Your task to perform on an android device:  Repeat Reading  reminder every day
Image 0: 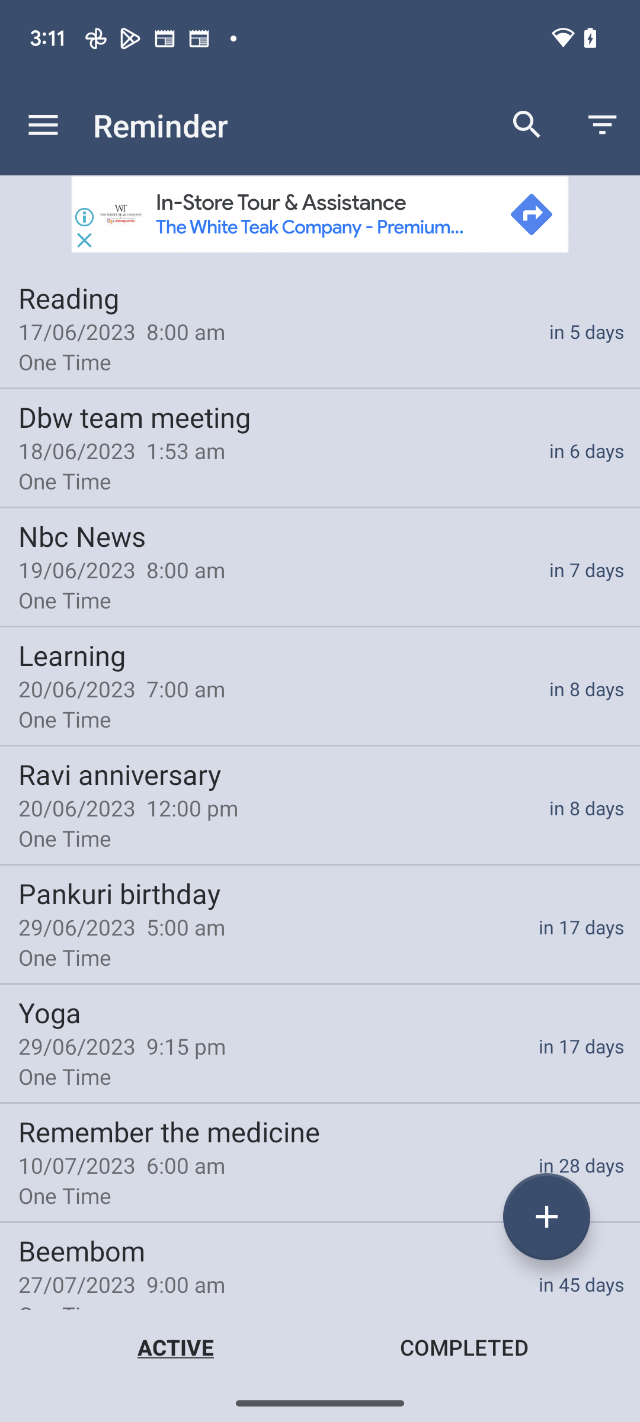
go to the reading reminder section
Step 0: click (320, 328)
Image 1: 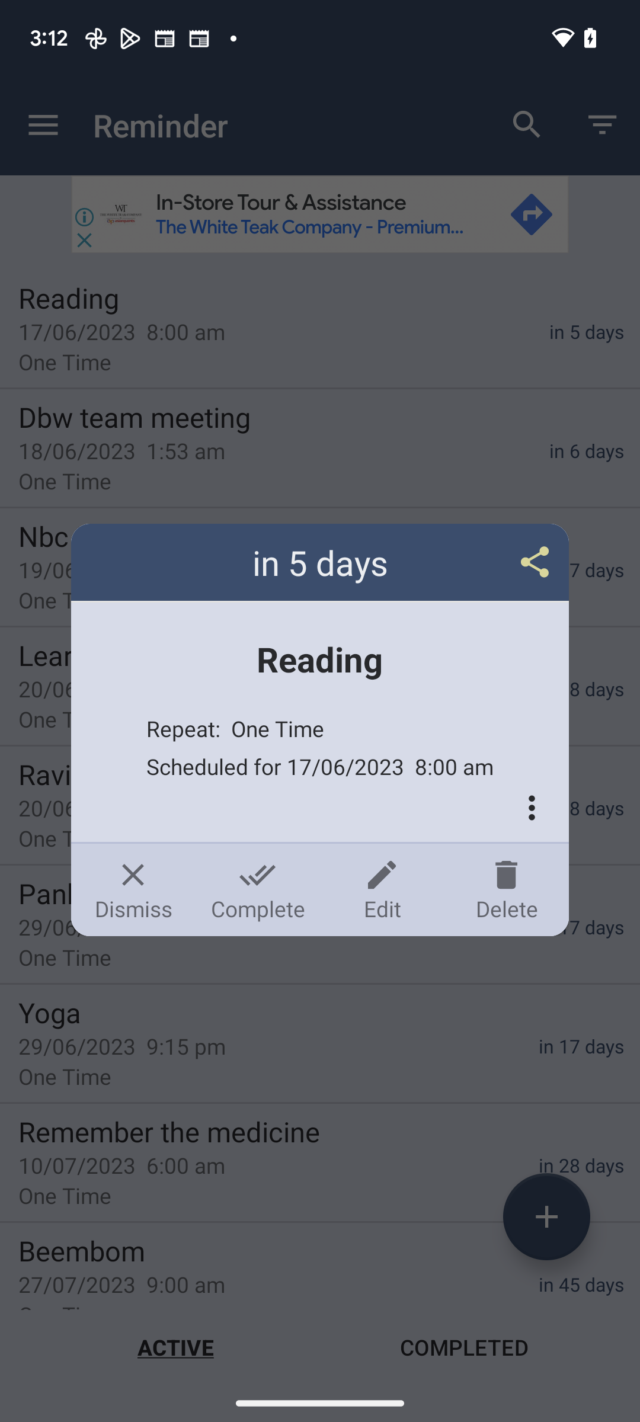
go to the edit section
Step 1: click (382, 889)
Image 2: 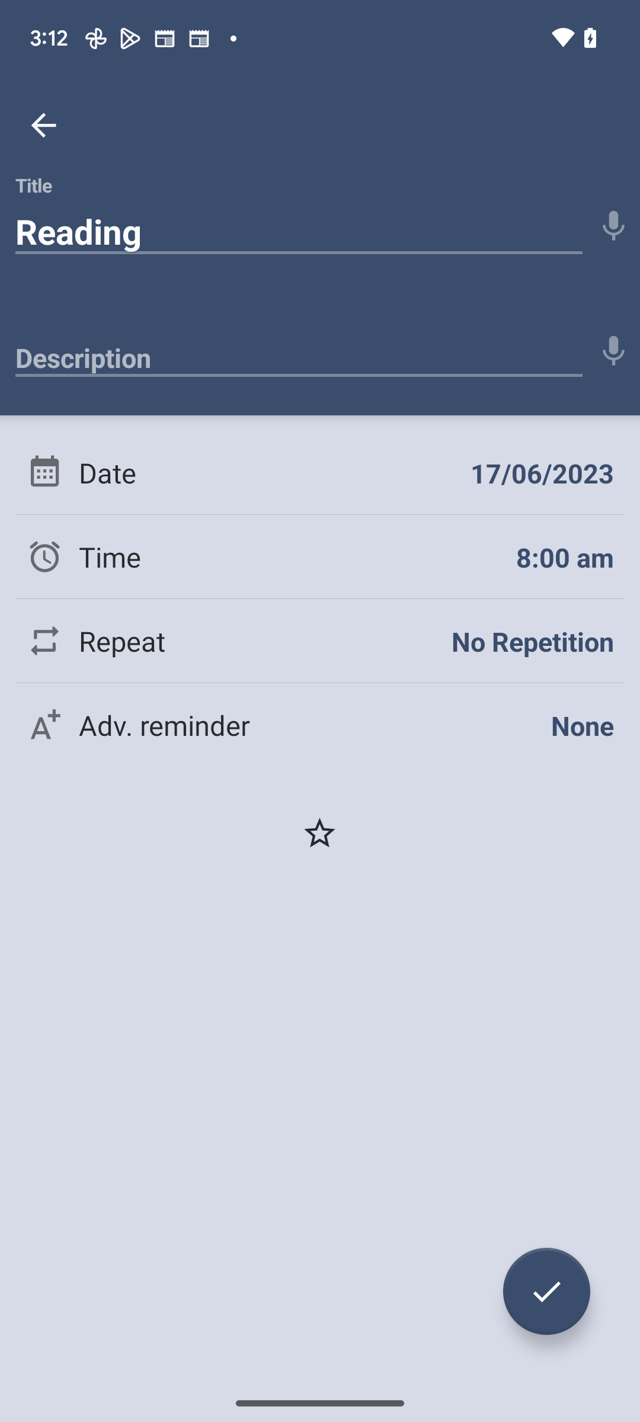
click on the repeat section 
Step 2: click (239, 640)
Image 3: 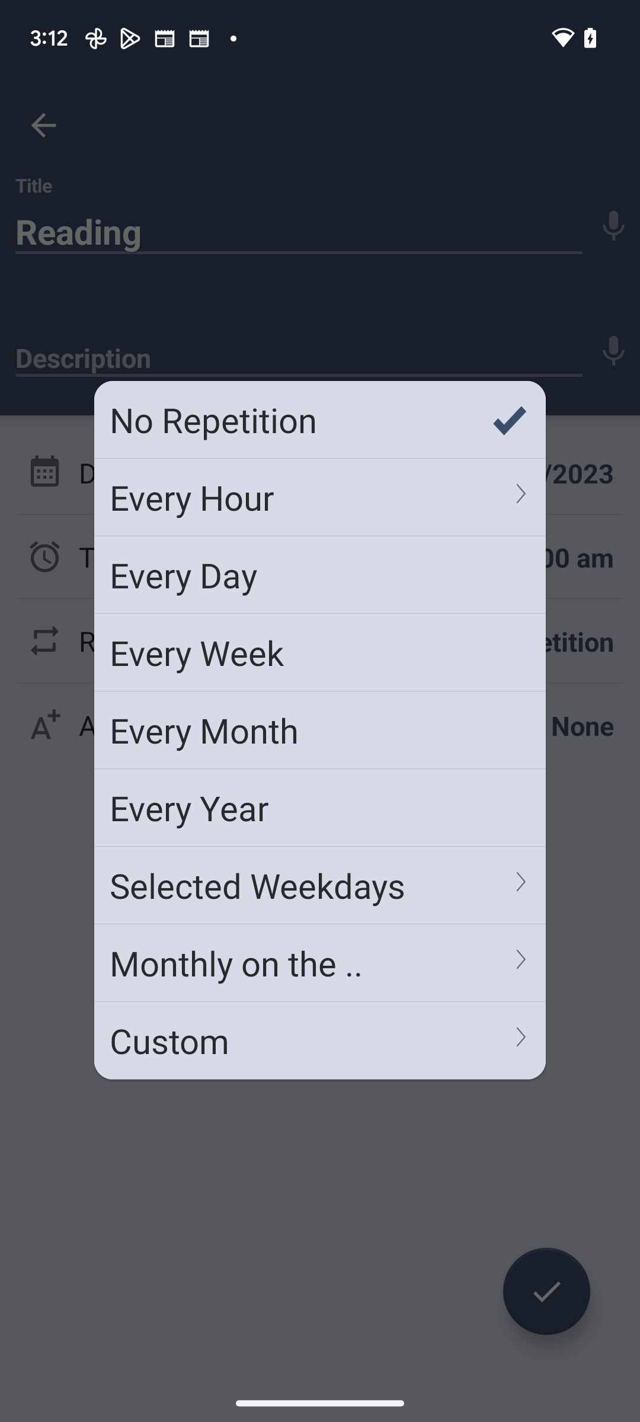
click on the third option
Step 3: click (320, 575)
Image 4: 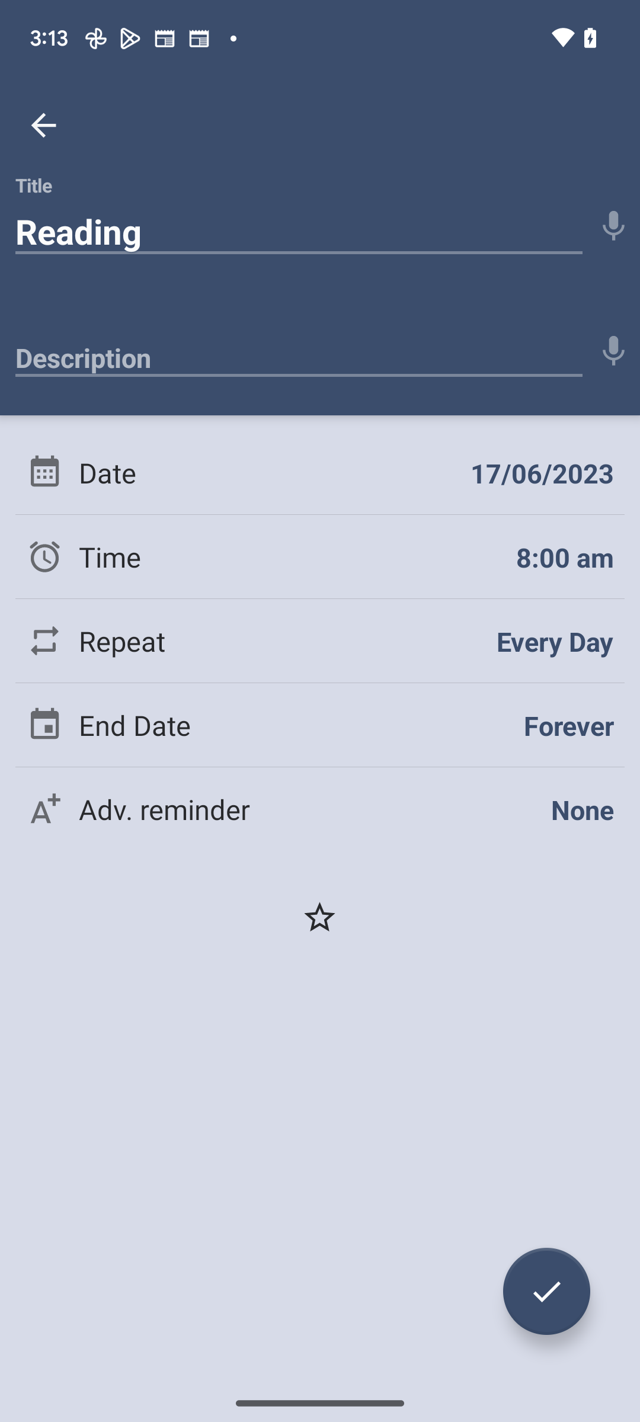
click on the tick box at the bottom right corner of the screen
Step 4: click (546, 1291)